Your task to perform on an android device: I'd like to read customer reviews about the Barlast Floor Lamp, 59 on the Ikea app so that I can make an informed decision about its quality.
Image 0: 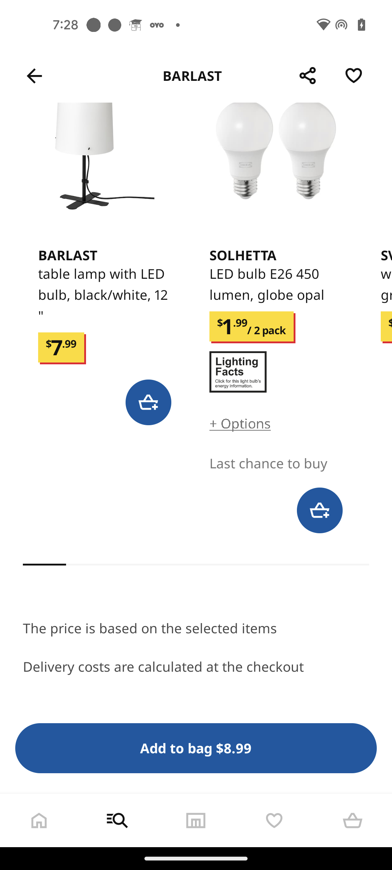
Swipe down to read reviews
Step 0: scroll up
Image 2: 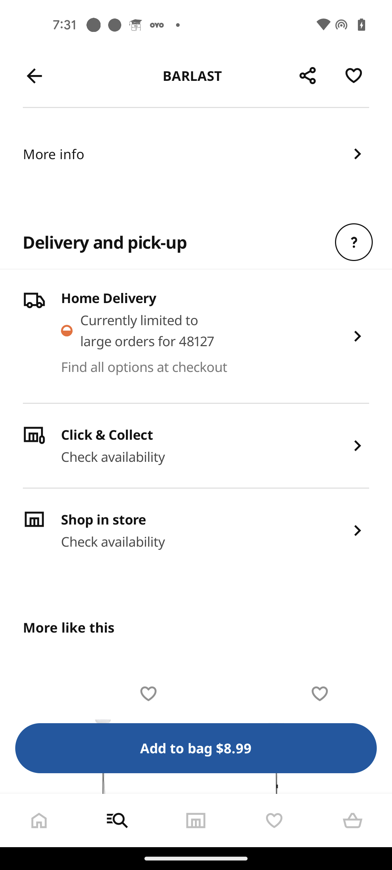
Swipe down to read reviews
Step 2: scroll up
Image 3: 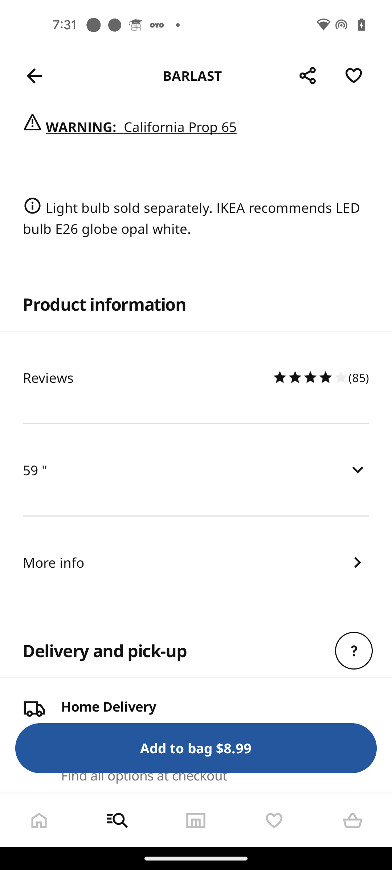
Click on the Reviews option
Step 3: click (147, 377)
Image 4: 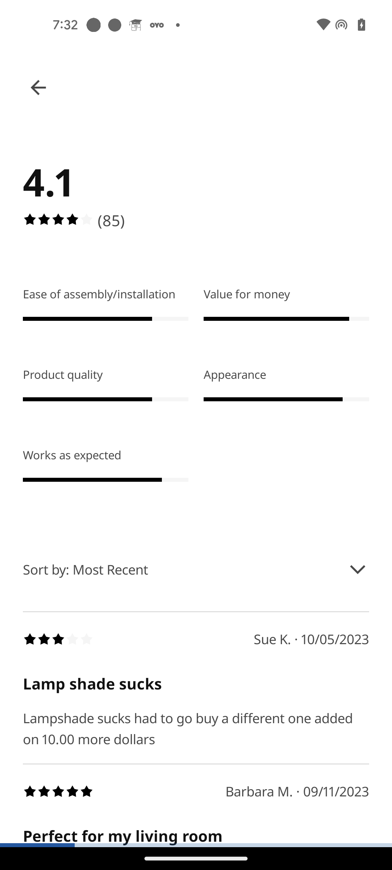
Swipe up to read reviews
Step 4: scroll down